Your task to perform on an android device: I need Basmati Rice to make lunch, so I use the Coop app to look for it.
Image 0: 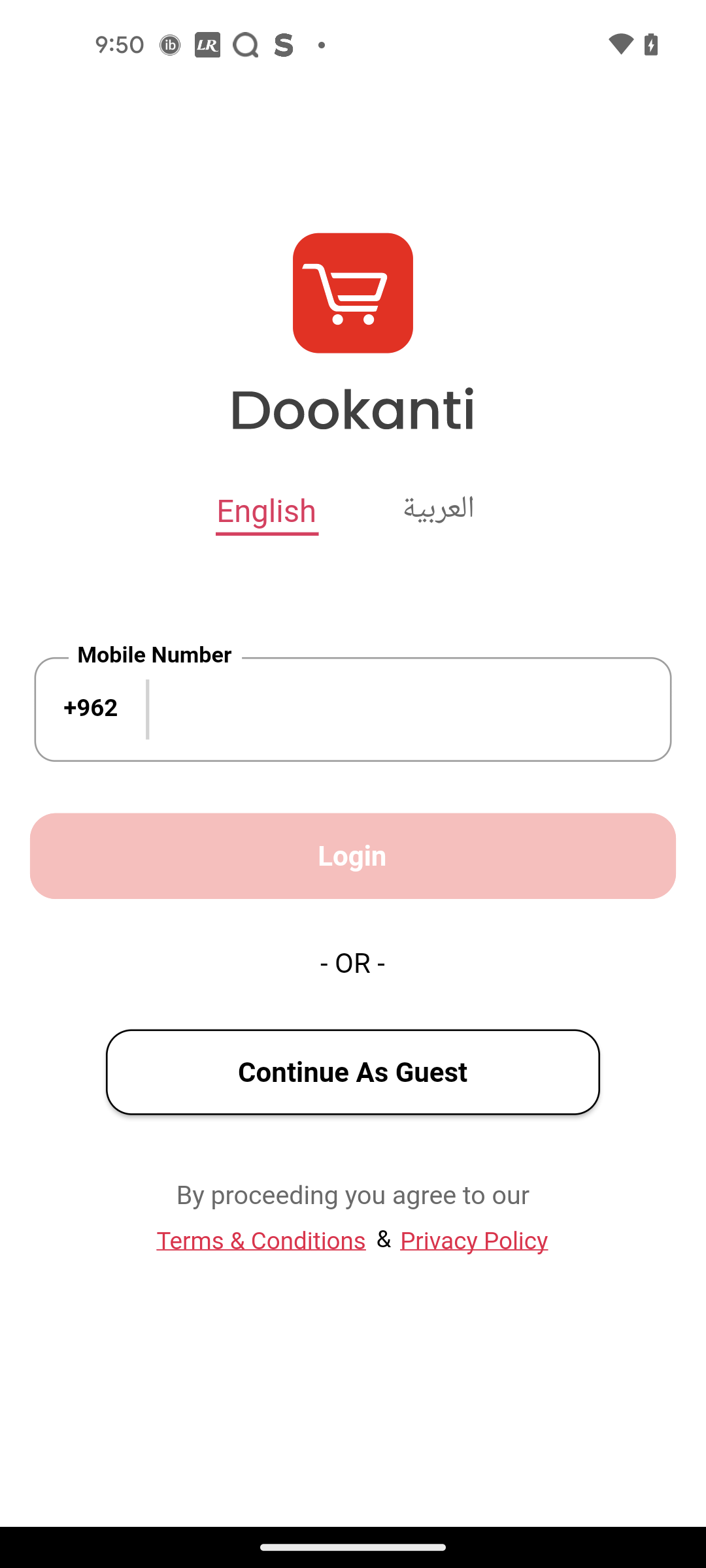
Open the Coop app
Step 0: open app "Coop"
Image 1: 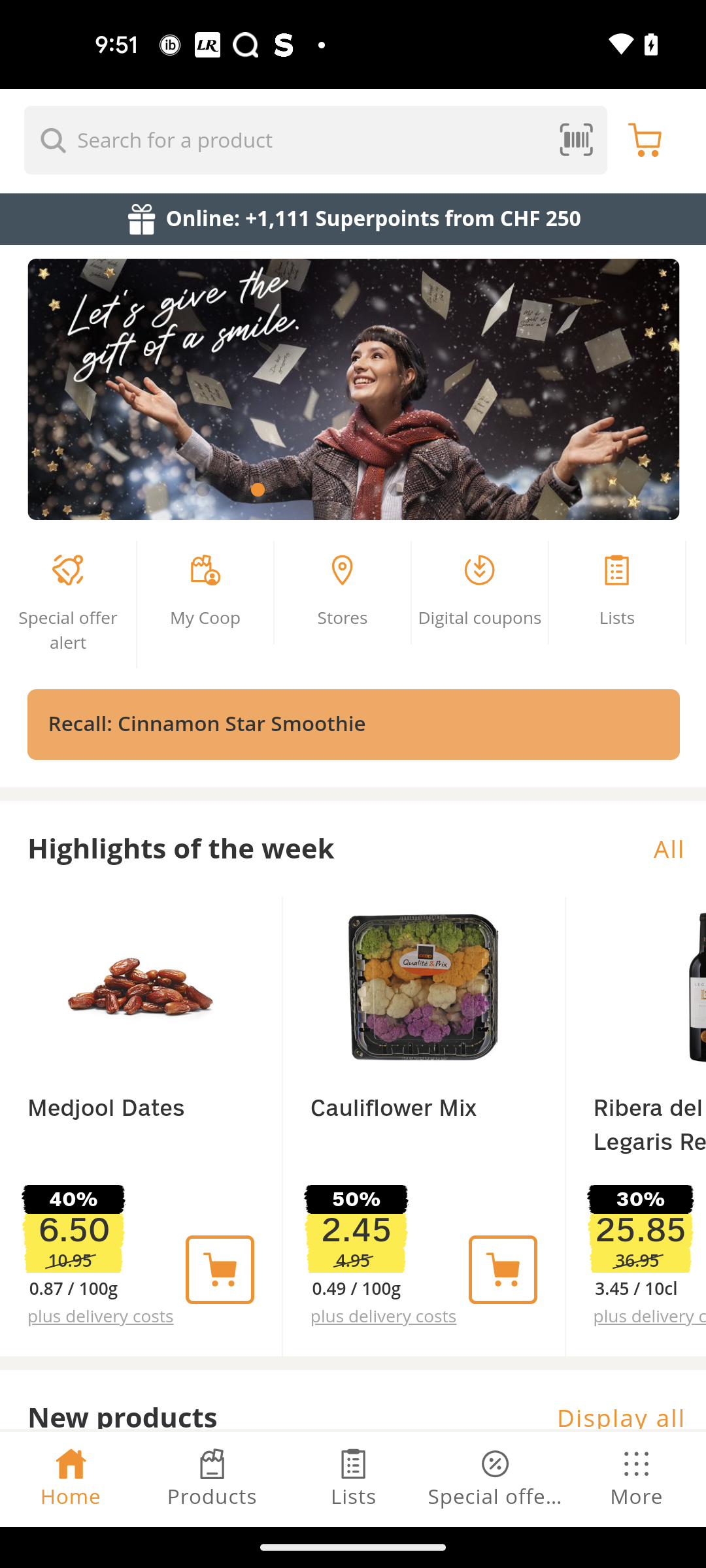
Go to the search bar at the top of the screen
Step 1: click (284, 139)
Image 2: 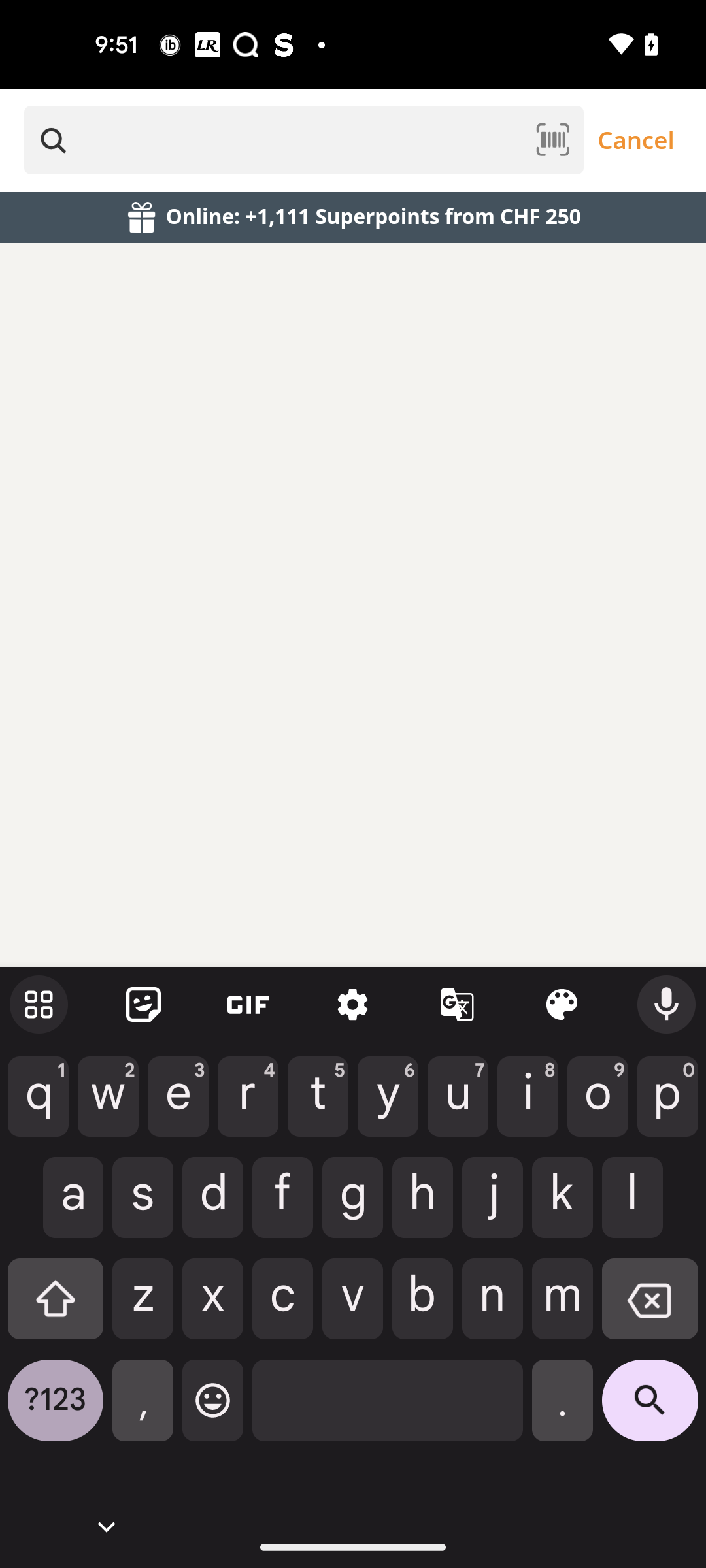
Search for Basmati rice
Step 2: type "Basmati rice"
Image 3: 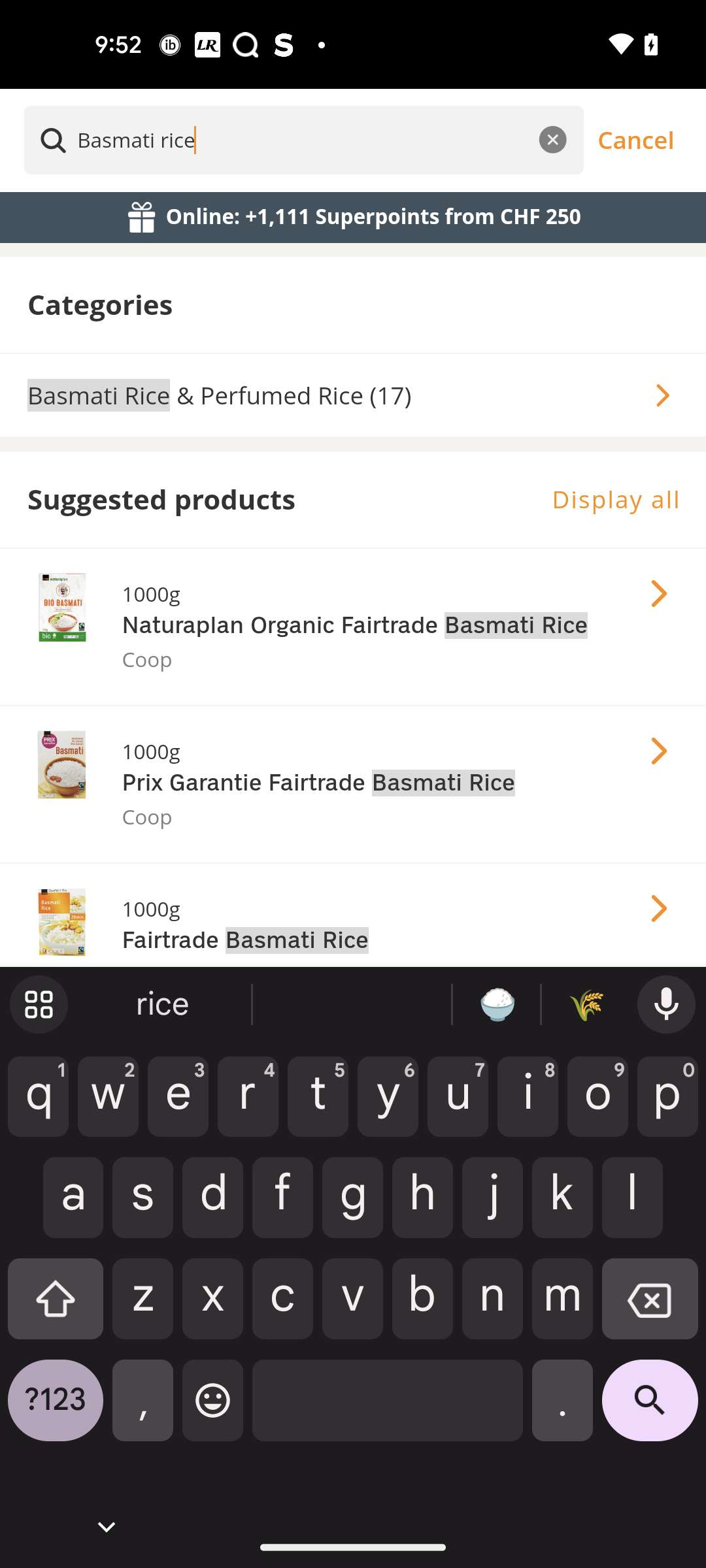
Click on the search icon at the bottom right corner of the screen
Step 3: click (650, 1410)
Image 4: 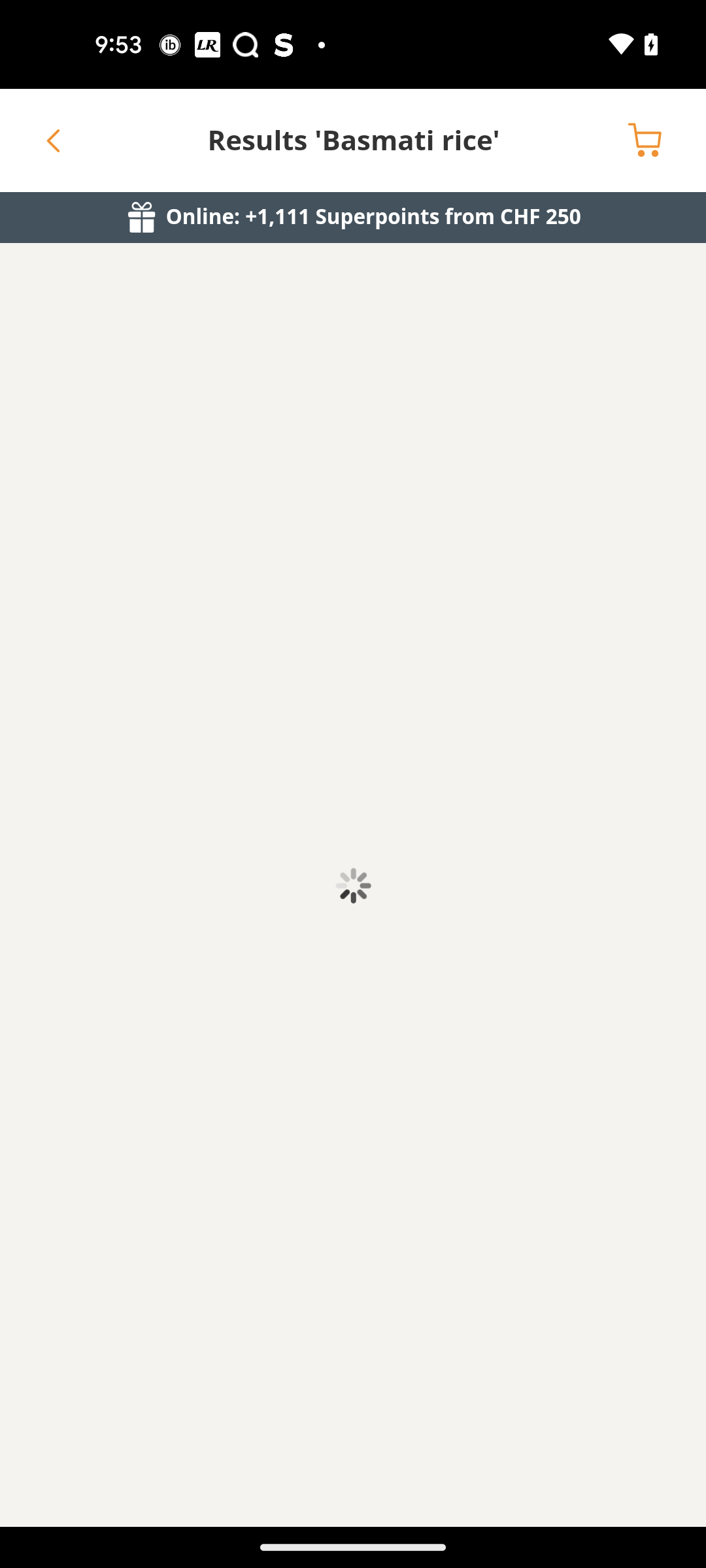
Click on the search icon at the bottom right corner of the screen
Step 4: wait